Your task to perform on an android device: Given the reputation of Bosch, I would prefer to make a more deliberate choice. Use the Shopsy app to find drill machines that have the Bosch brand filter applied.
Image 0: 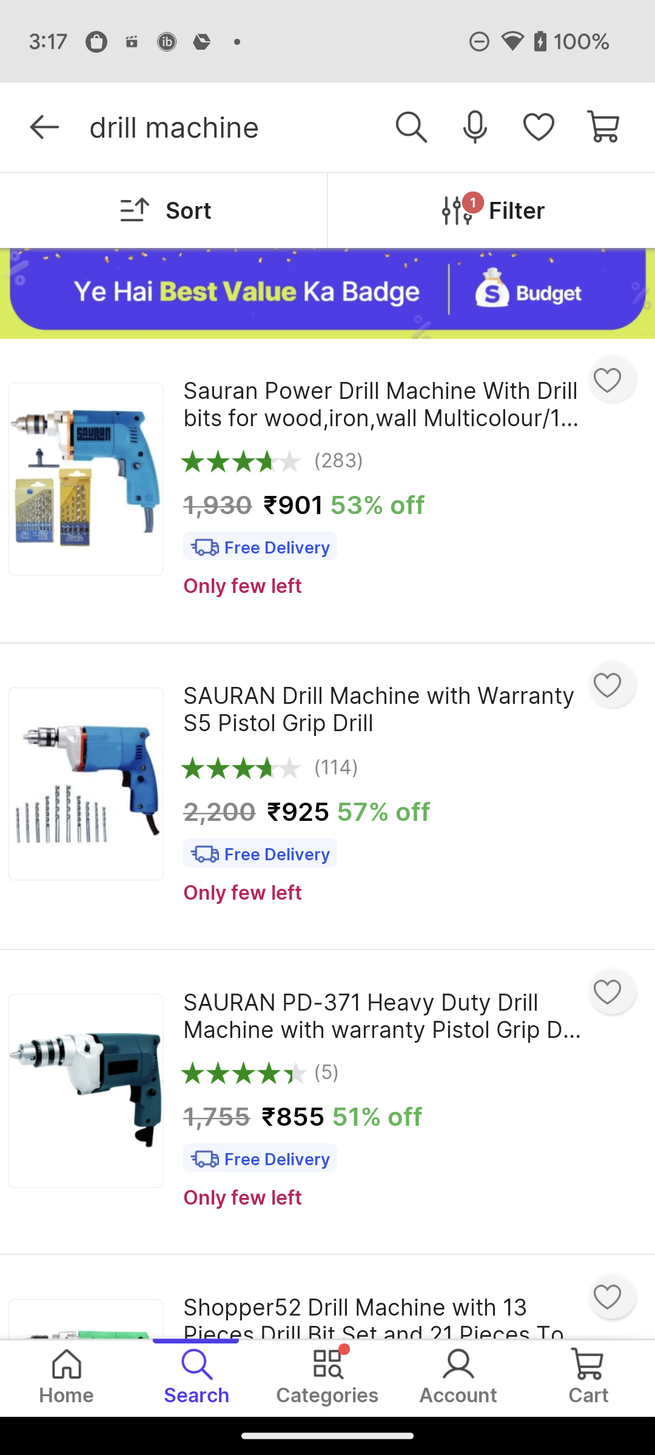
Click on the filter option at the top right corner of the screen
Step 0: click (517, 210)
Image 1: 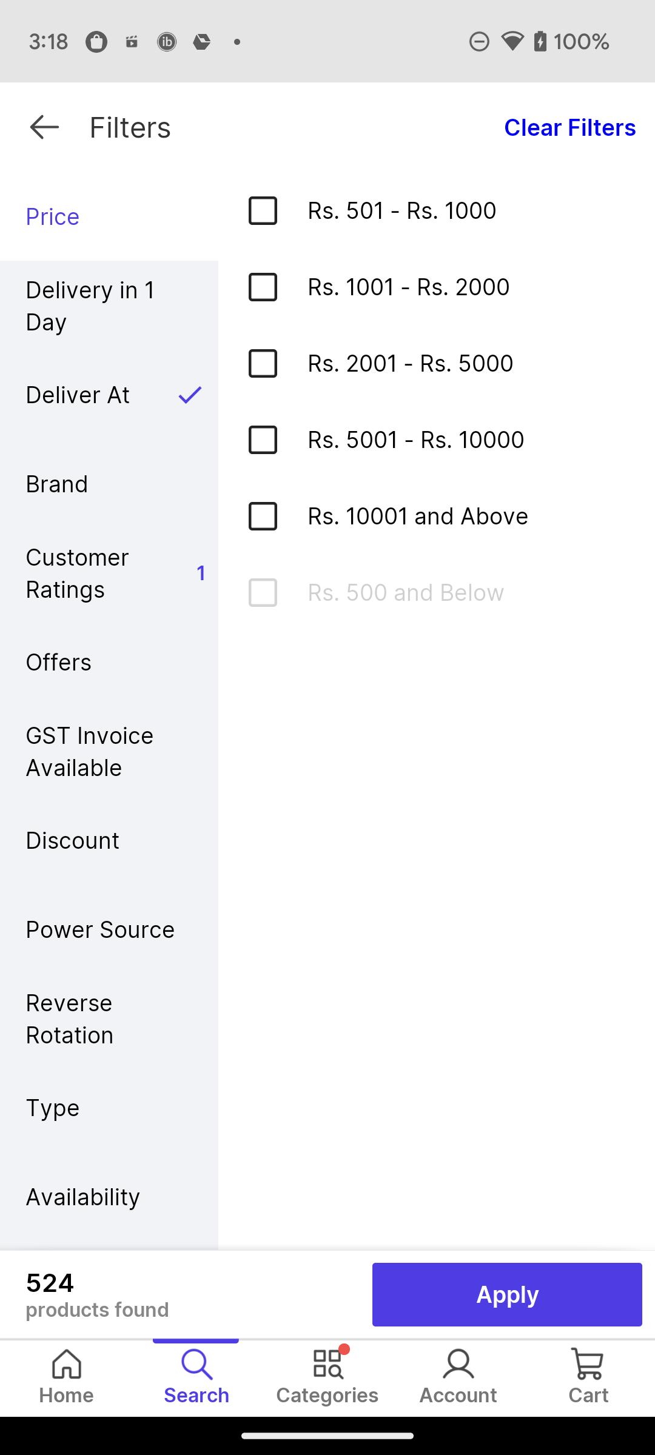
Click on the Brand filter
Step 1: click (109, 483)
Image 2: 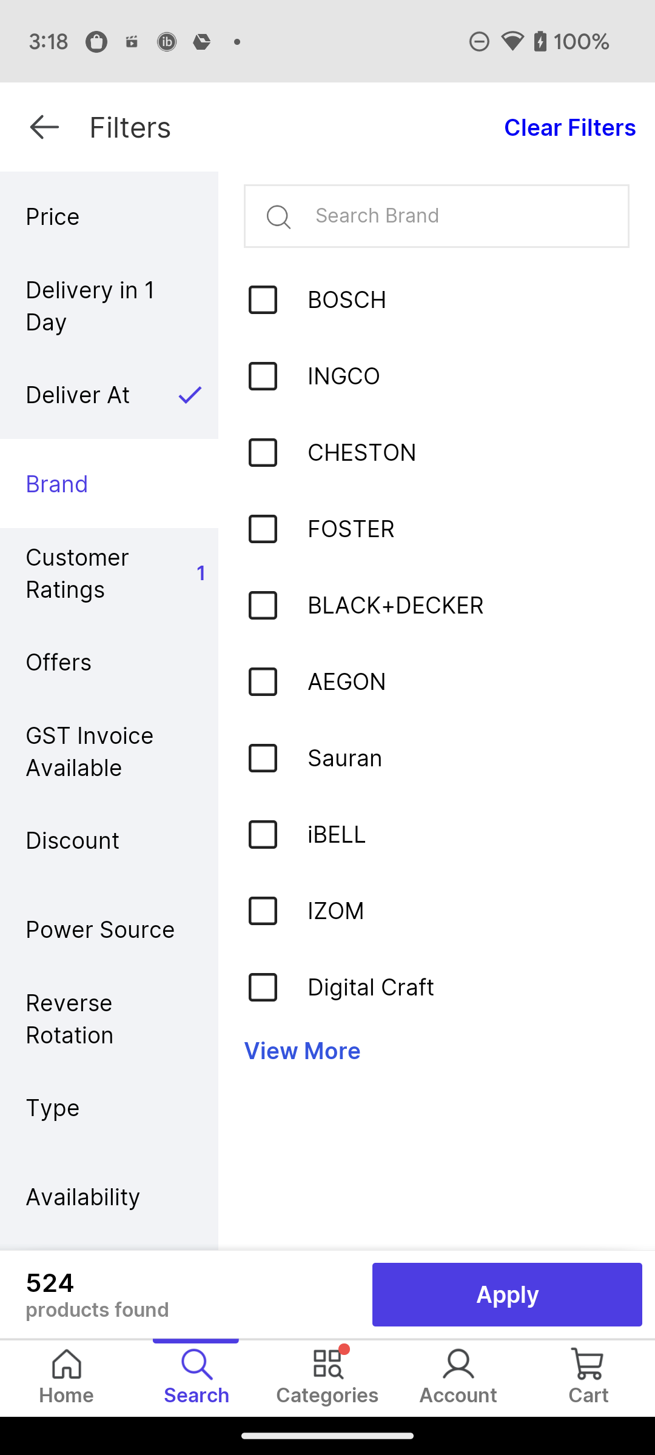
Click on the Check box of BOSCH brand
Step 2: click (266, 299)
Image 3: 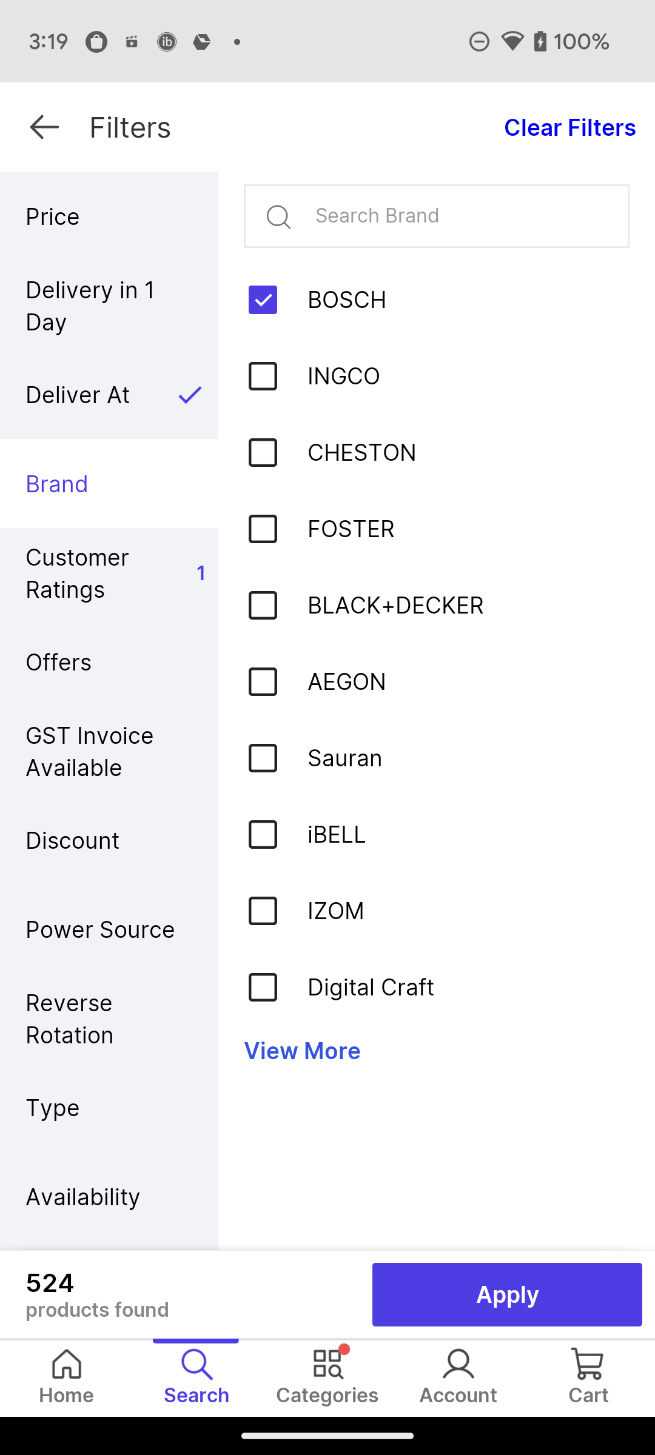
Click on the Apply button at the bottom of the screen
Step 3: click (508, 1294)